Your task to perform on an android device: The office work has been canceled . Delete the 5:00 PM Alarm in the clock app
Image 0: 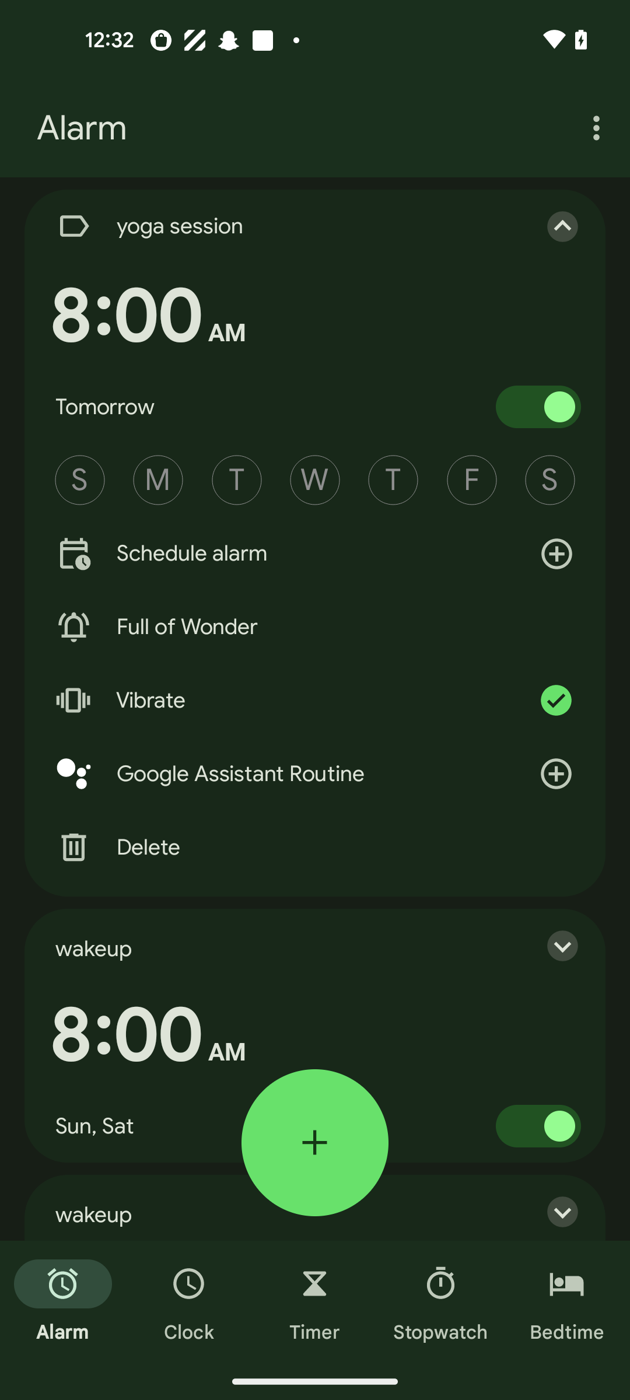
Swipe up
Step 0: scroll down
Image 1: 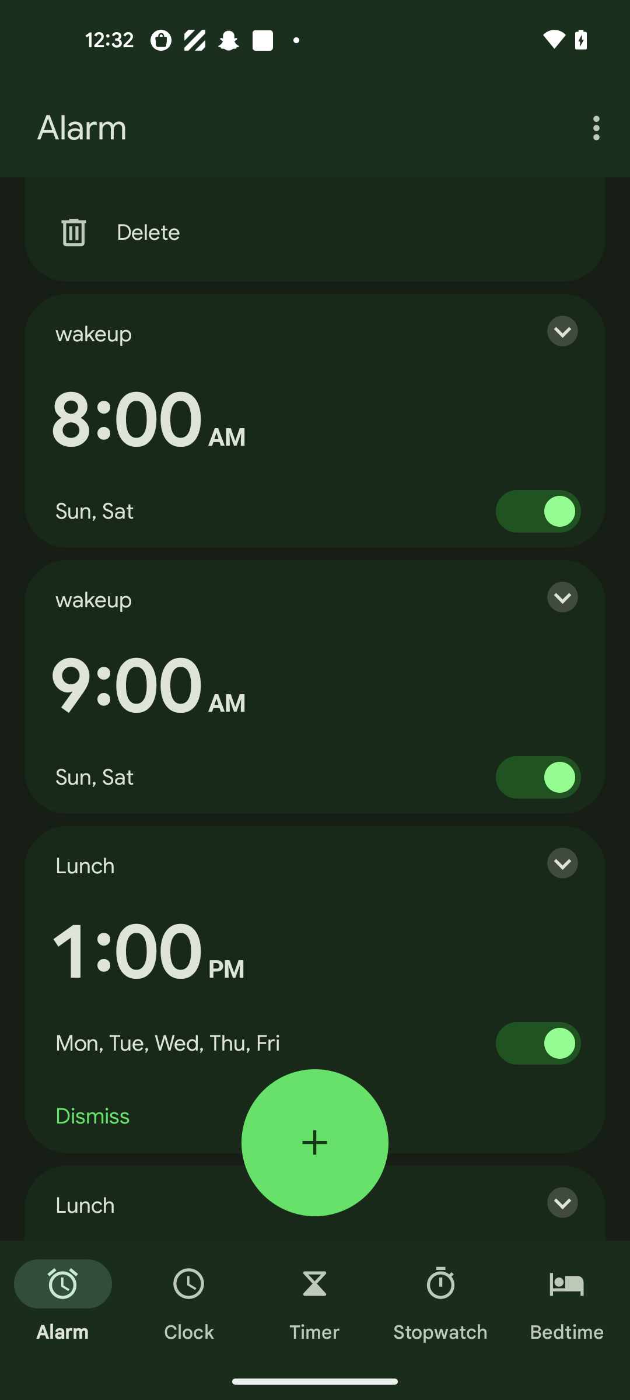
Swipe up
Step 1: scroll down
Image 2: 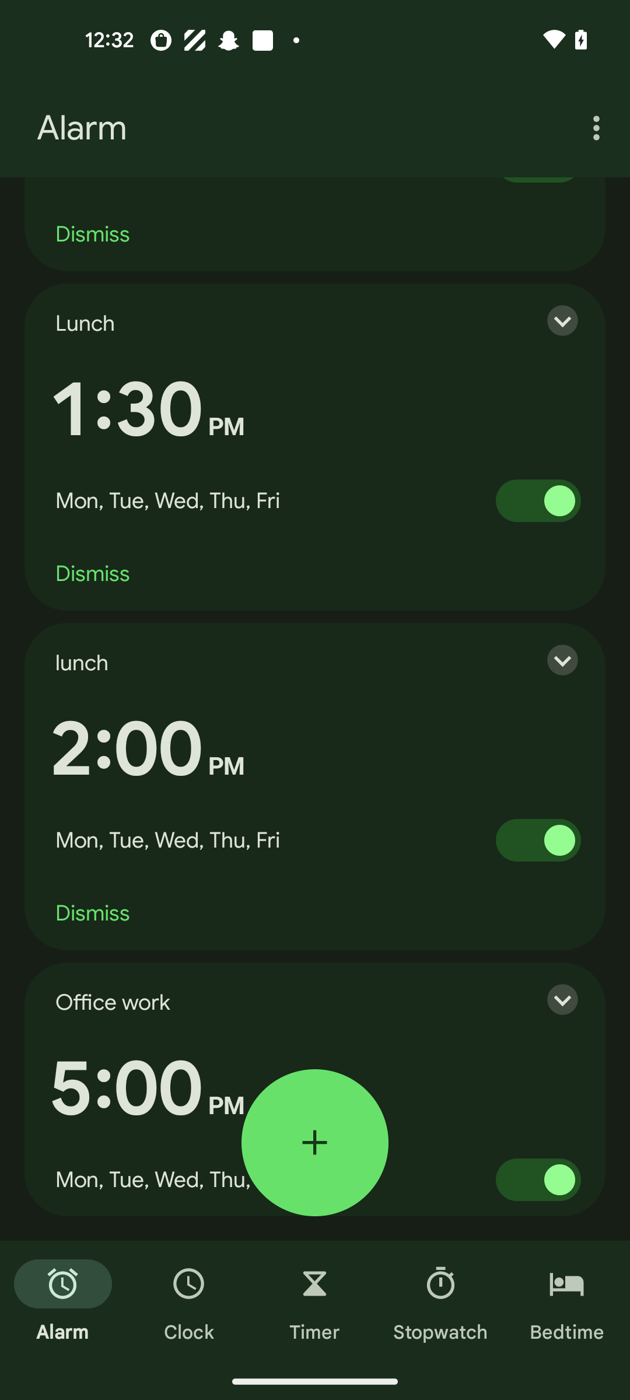
Swipe up
Step 2: scroll down
Image 3: 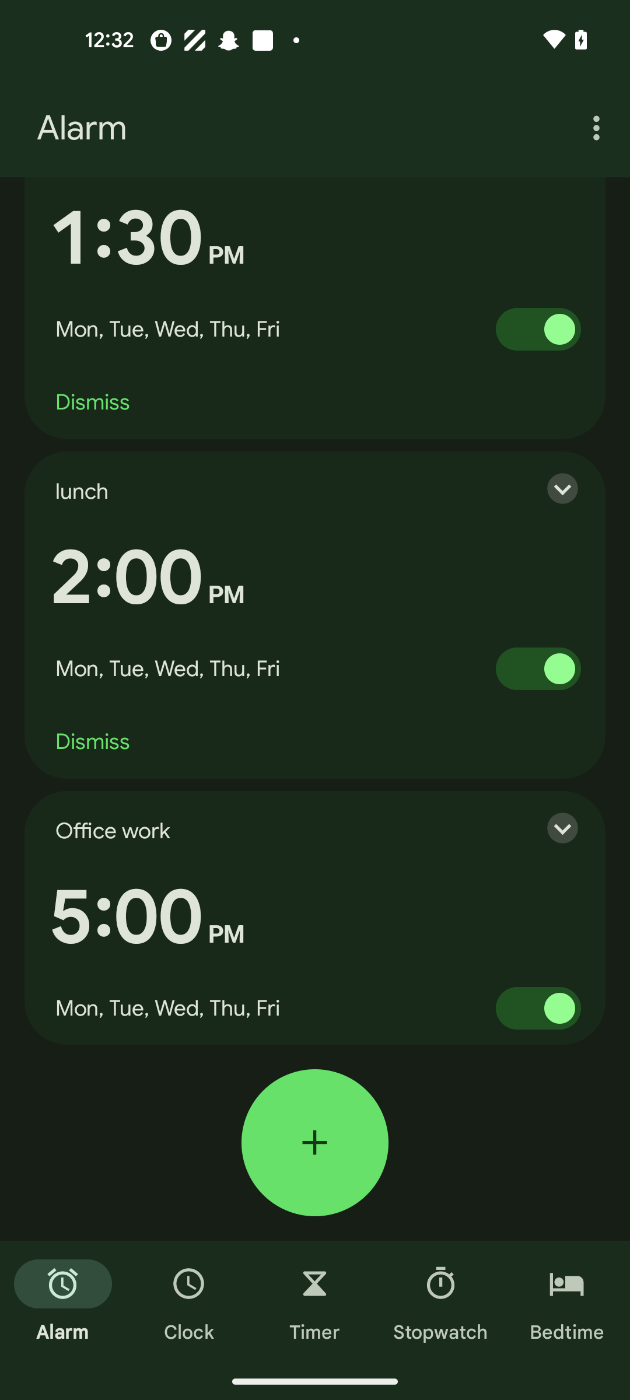
Click on the office work alarm 
Step 3: click (315, 918)
Image 4: 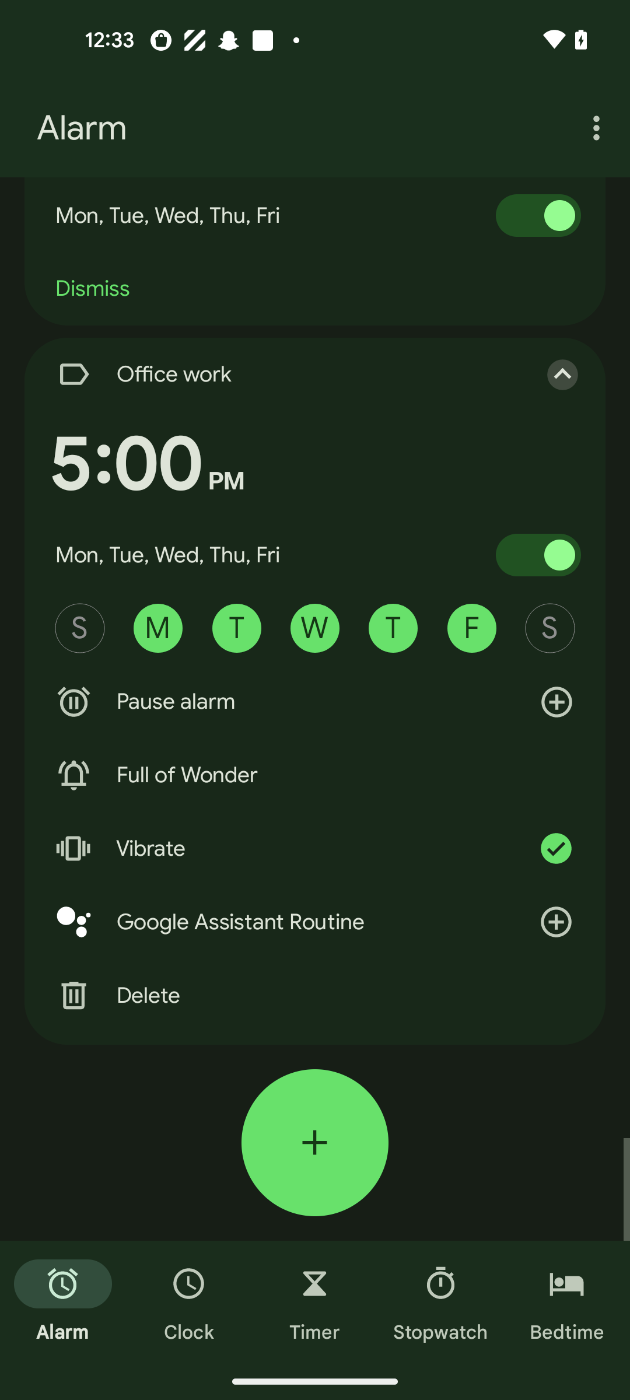
Click on the Delete option of the screen 
Step 4: click (127, 996)